Your task to perform on an android device: Launch Youtube and play London vacation travel guide | Expedia , make sure to turn on subtitles and set playback to 1.5x
Image 1: 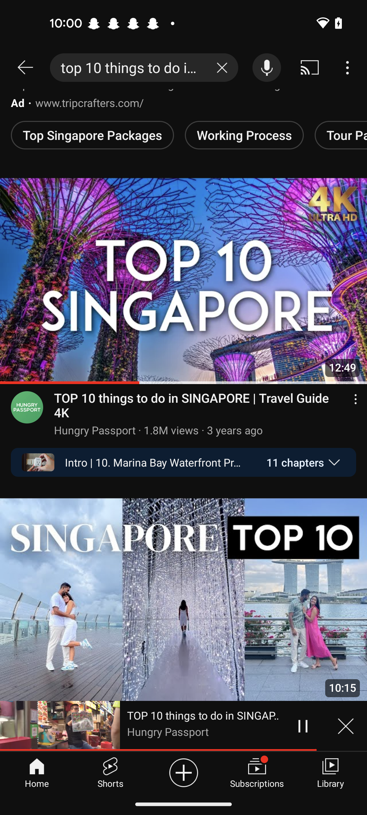
Clear the search bar 
Step 1: click (224, 68)
Image 2: 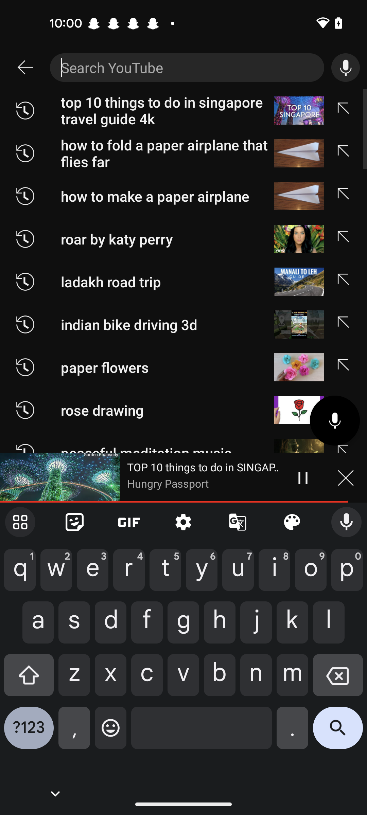
Enter a video as London vacation travel guide | Expedia 
Step 2: type "London vacation travel guide | Expedia "
Image 3: 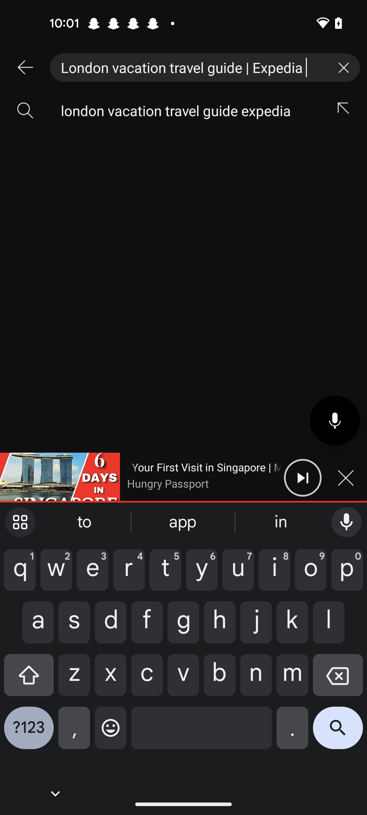
Click on the suggested video
Step 3: click (185, 110)
Image 4: 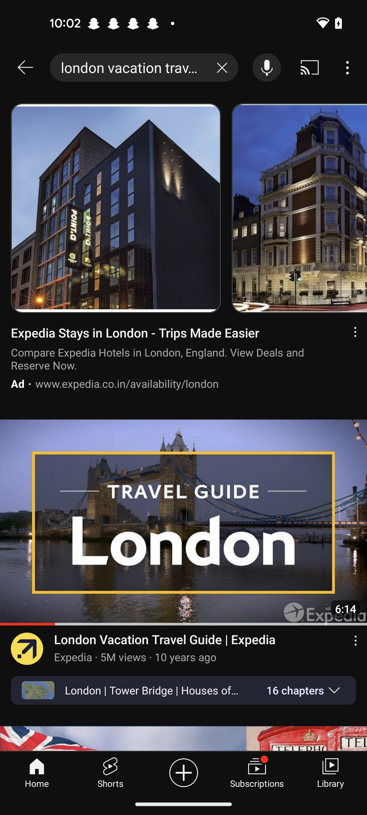
Click on the London vacation travel guide | Expedia
Step 4: click (183, 547)
Image 6: 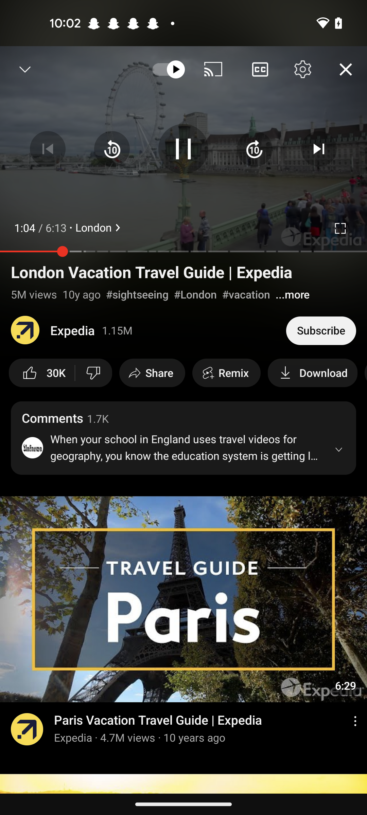
Click on the subtitles of the video 
Step 6: click (260, 69)
Image 7: 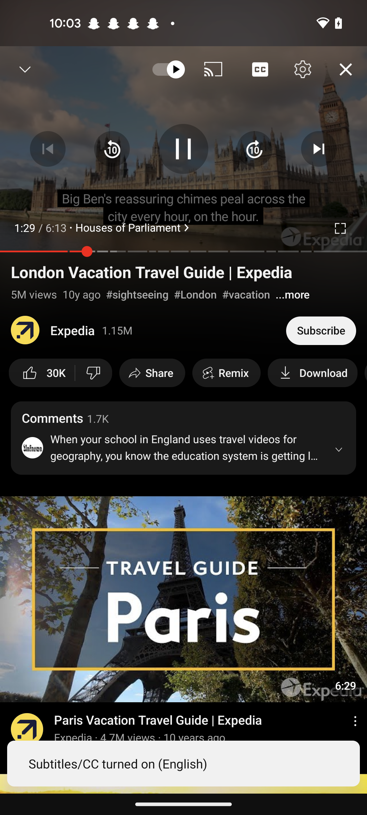
Click on the setting icon of the video
Step 7: click (302, 69)
Image 8: 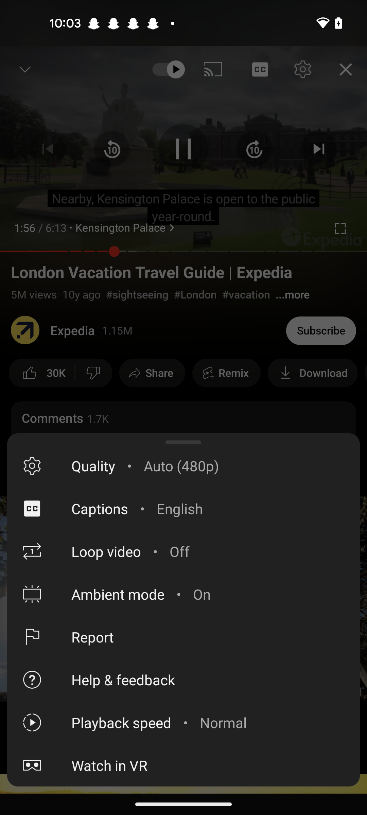
Click on the playback speed option
Step 8: click (183, 722)
Image 9: 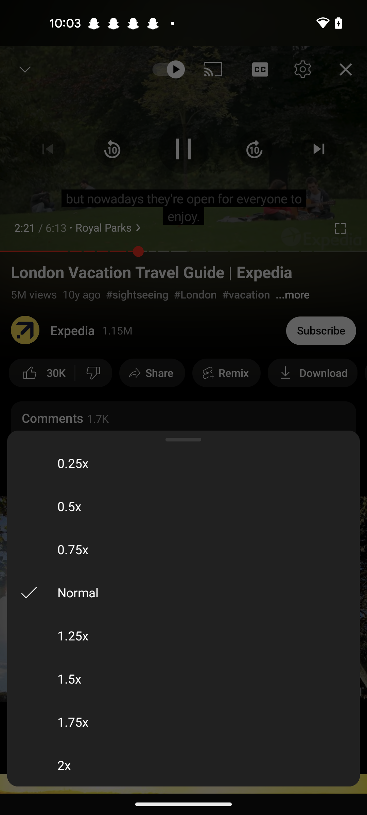
Select the 1.5x option
Step 9: click (183, 678)